Your task to perform on an android device: I want to get easy access to the history files folder, so create a shortcut to the history files folder on my drive.
Image 0: 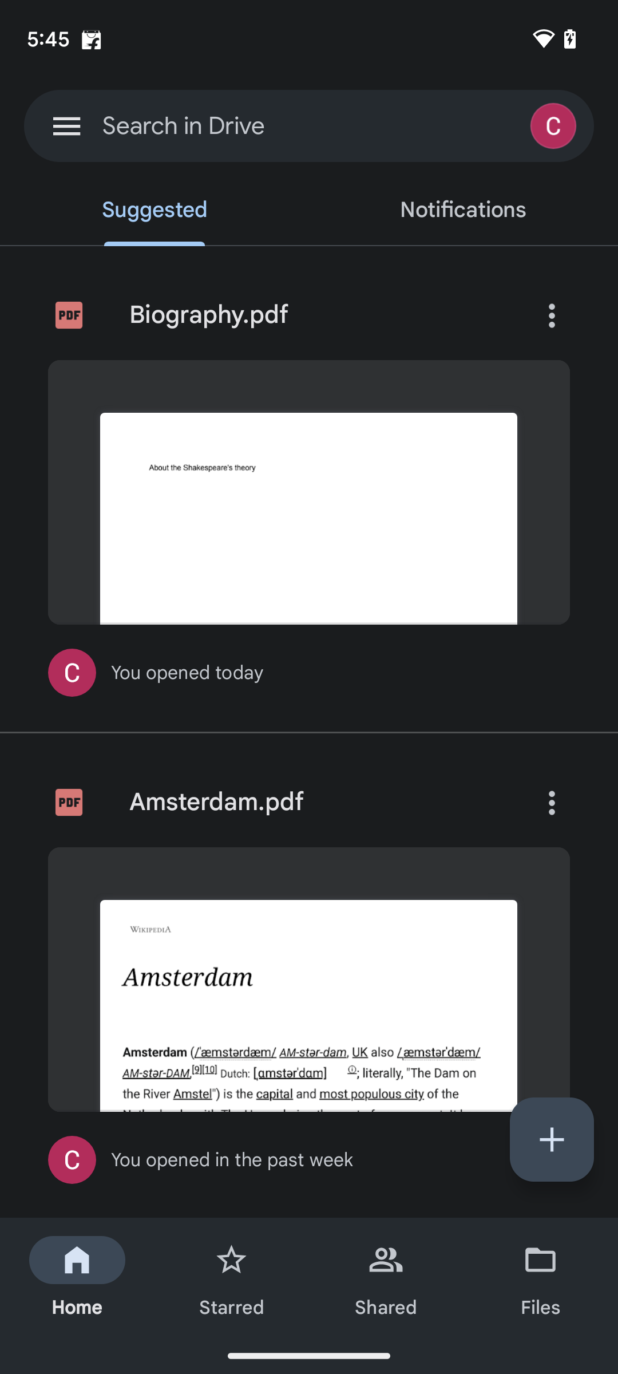
Tap on the file icon present at the bottom right corner of the screen.
Step 0: click (552, 1284)
Image 1: 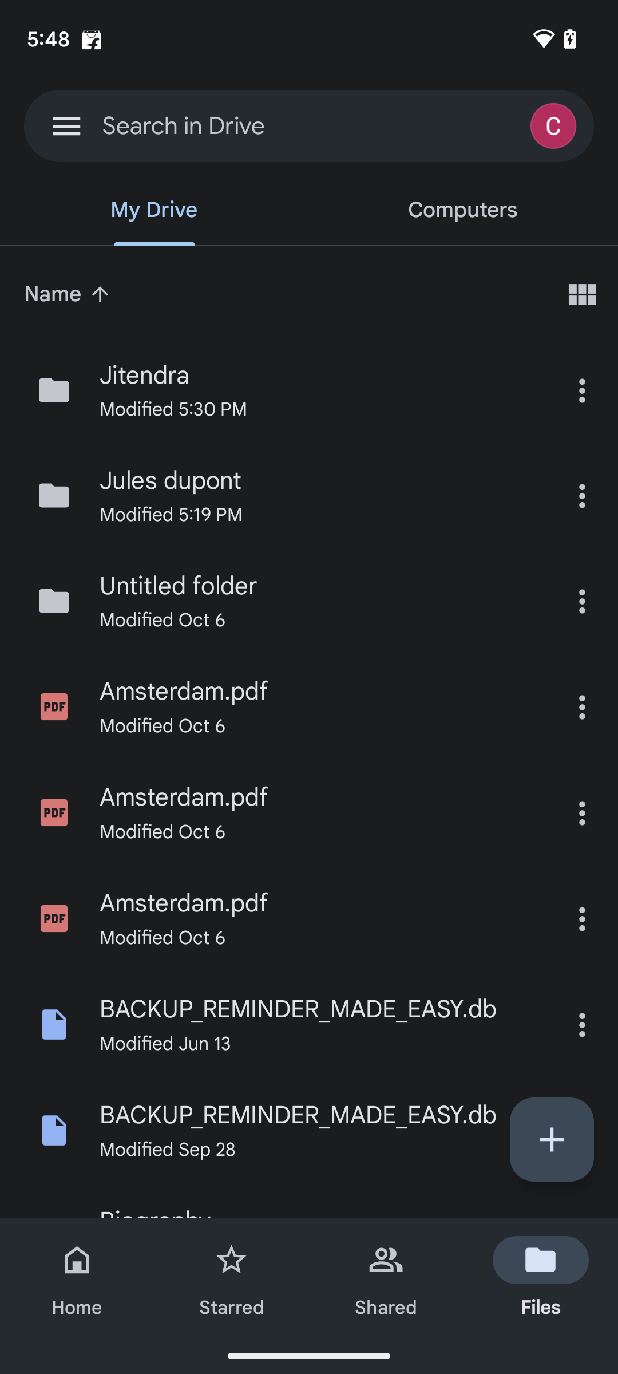
Tap on the three dots present on the side of the screen.
Step 1: click (581, 495)
Image 2: 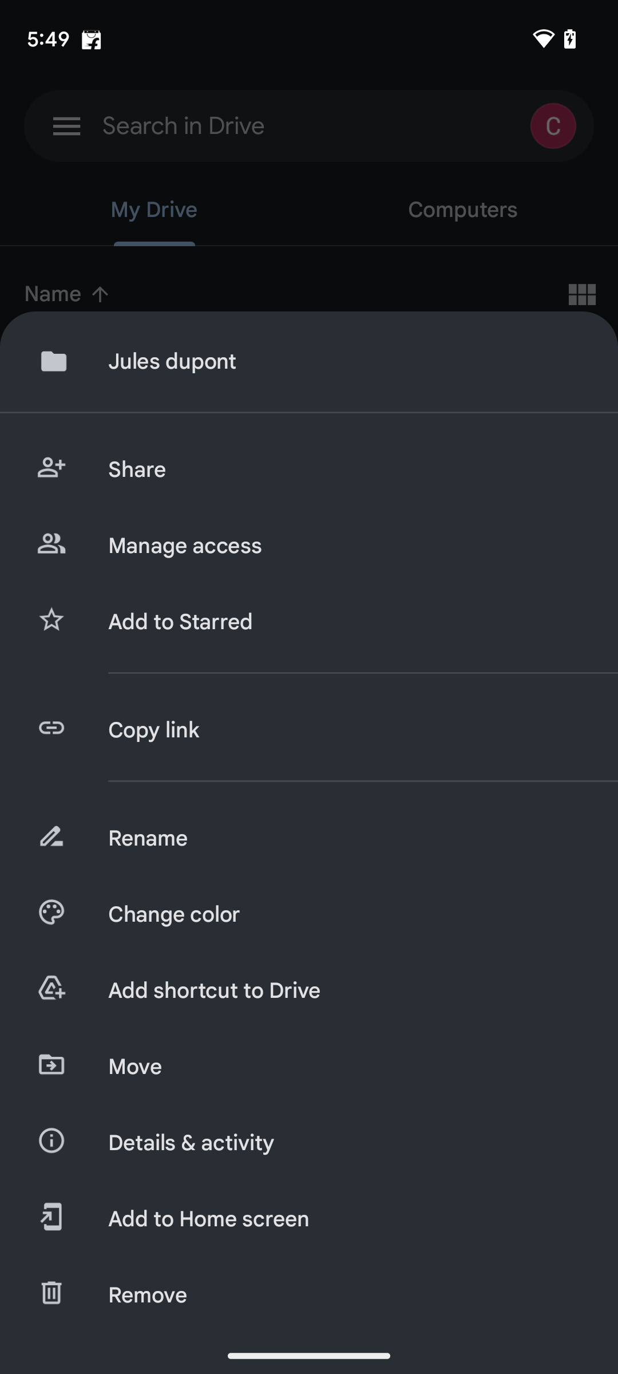
Tap on the Add shortcut to drive
Step 2: click (344, 990)
Image 3: 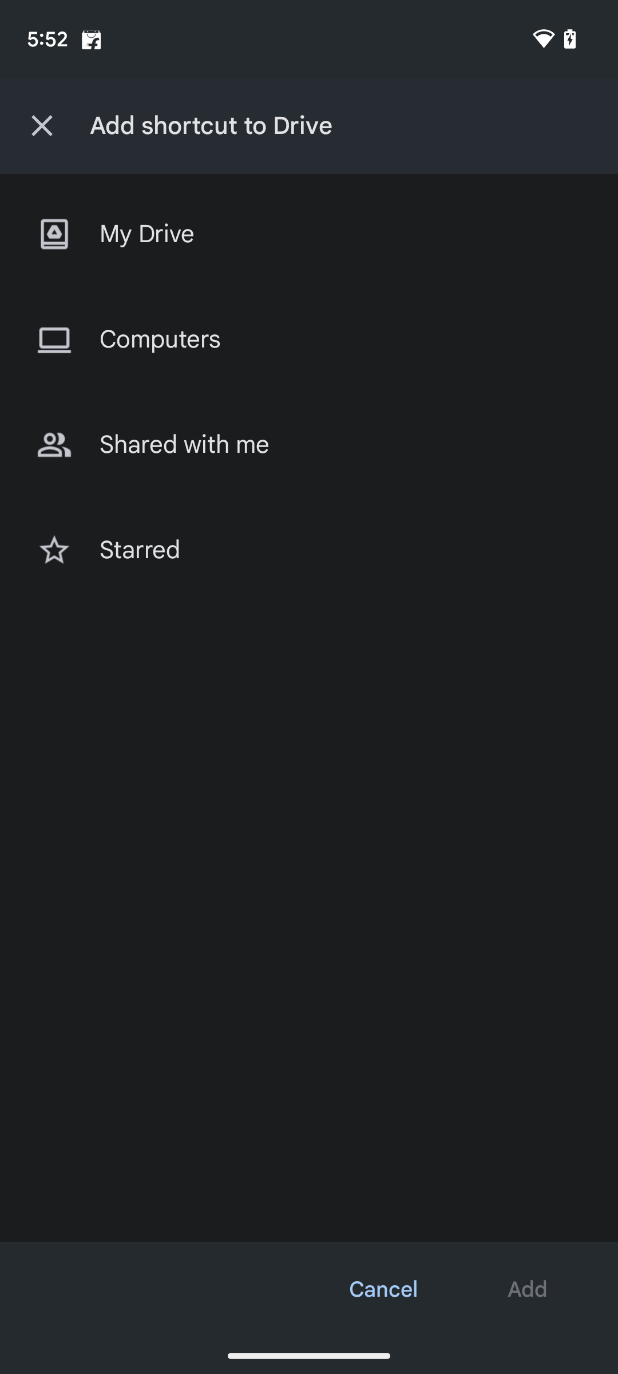
Tap on my drive at the top of the screen.
Step 3: click (48, 241)
Image 4: 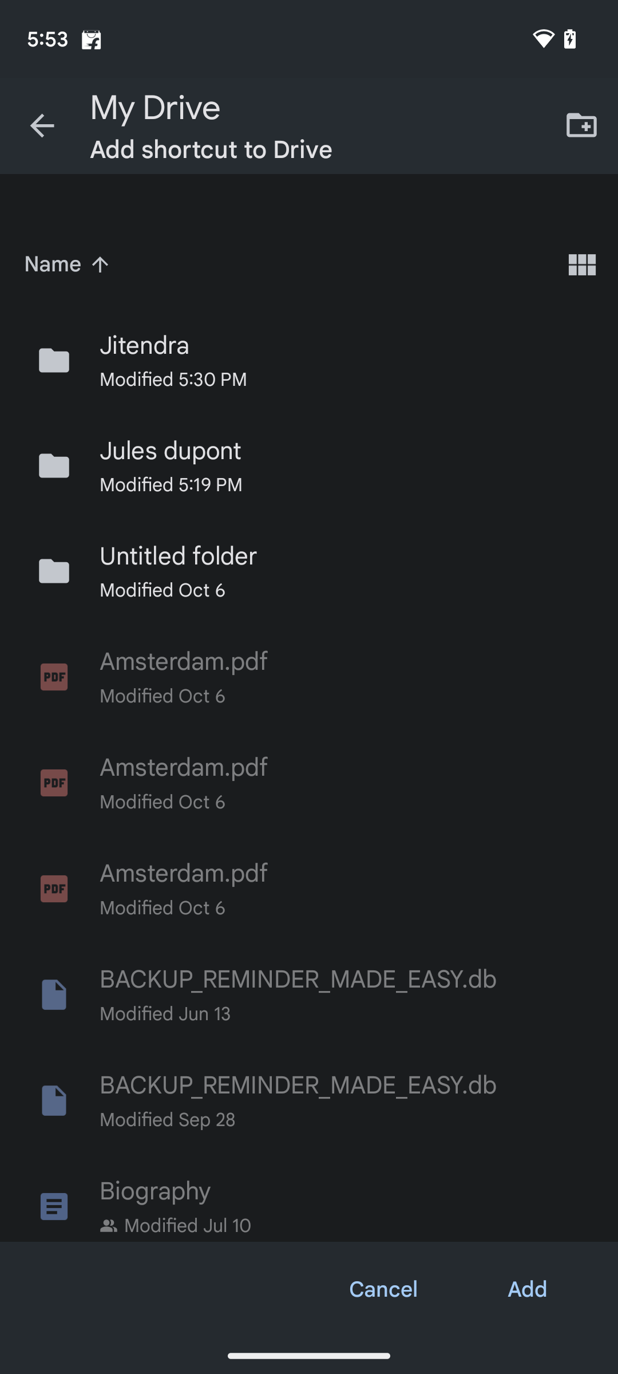
Tap on the Add icon present at the bottom of the screen.
Step 4: click (528, 1289)
Image 5: 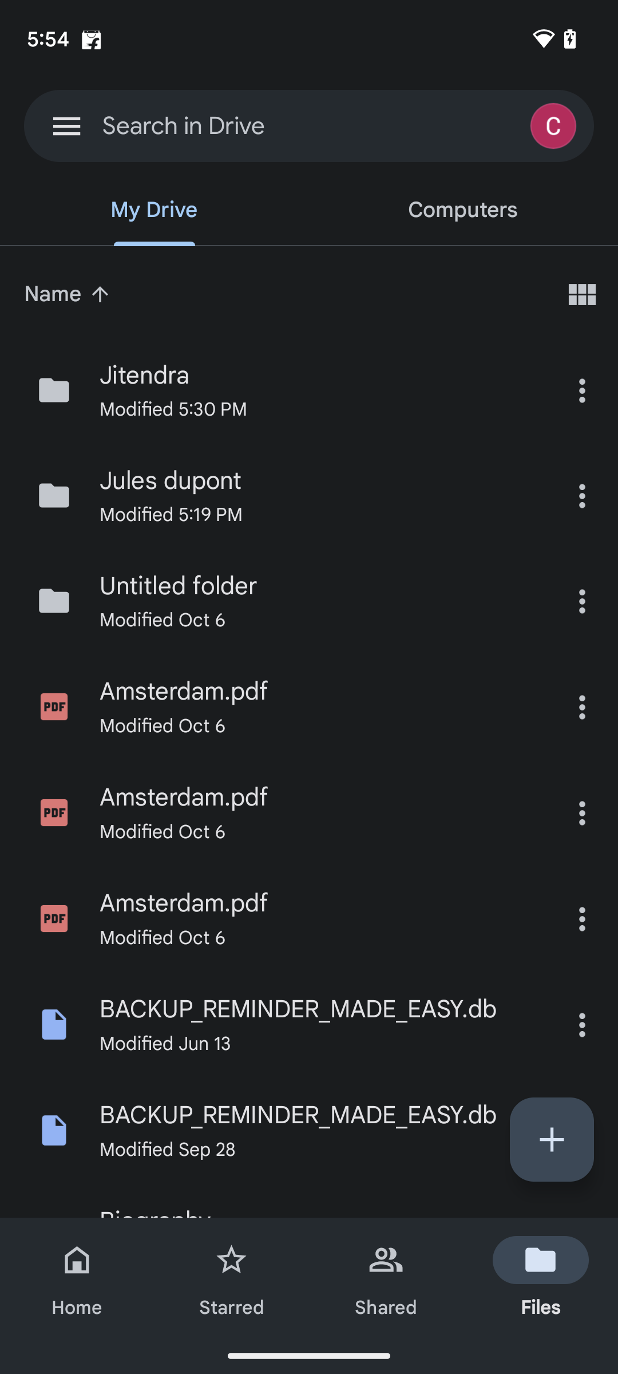
Tap on the Add icon present at the bottom of the screen.
Step 5: click (541, 1308)
Image 6: 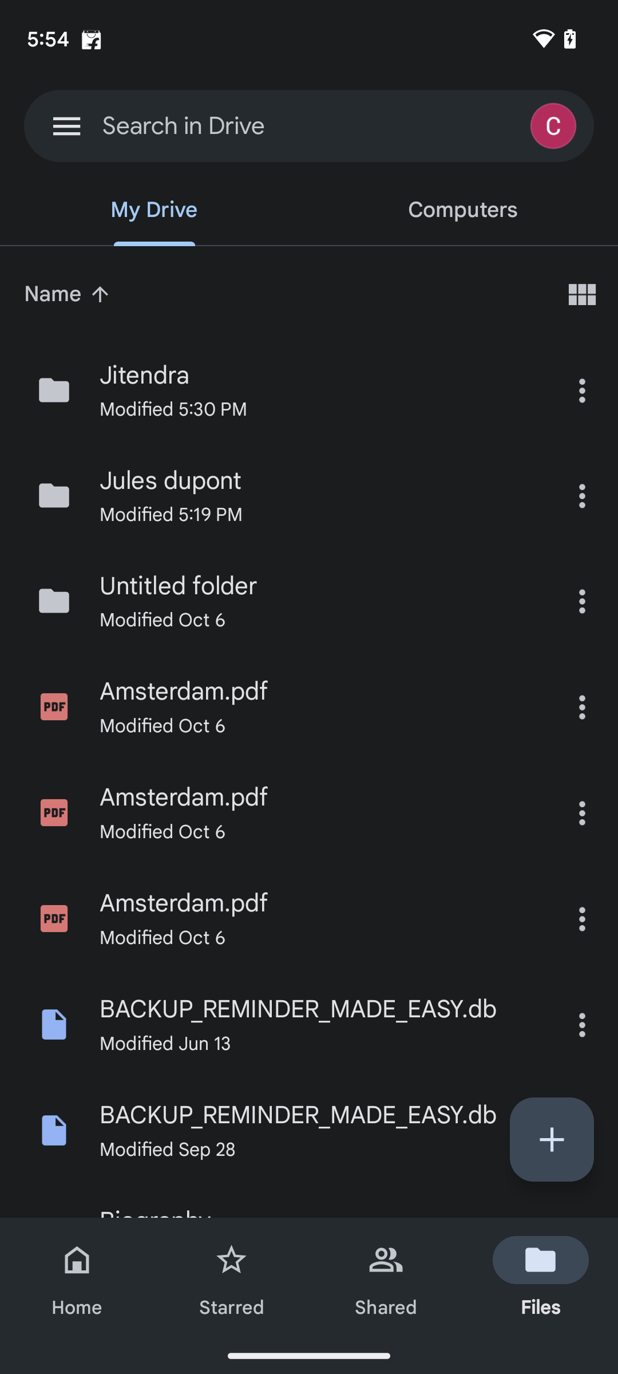
Tap on the Add icon present at the bottom of the screen.
Step 6: wait